Your task to perform on an android device: I want to make a pineapple cake, and baking it will take 10 minutes. My beautiful, tasty cake will be ready in ten minutes. So I would like to set a 10-minute timer
Image 0: 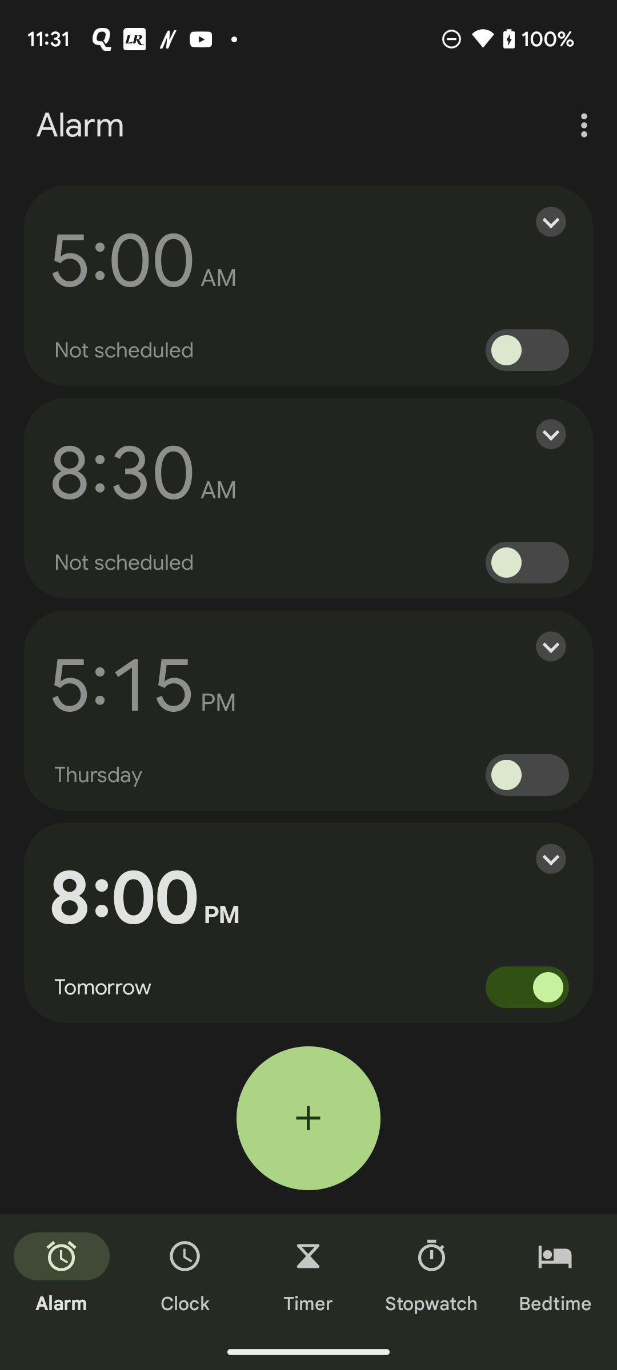
Click on the Timer icon at the bottom of the screen
Step 0: click (308, 1274)
Image 1: 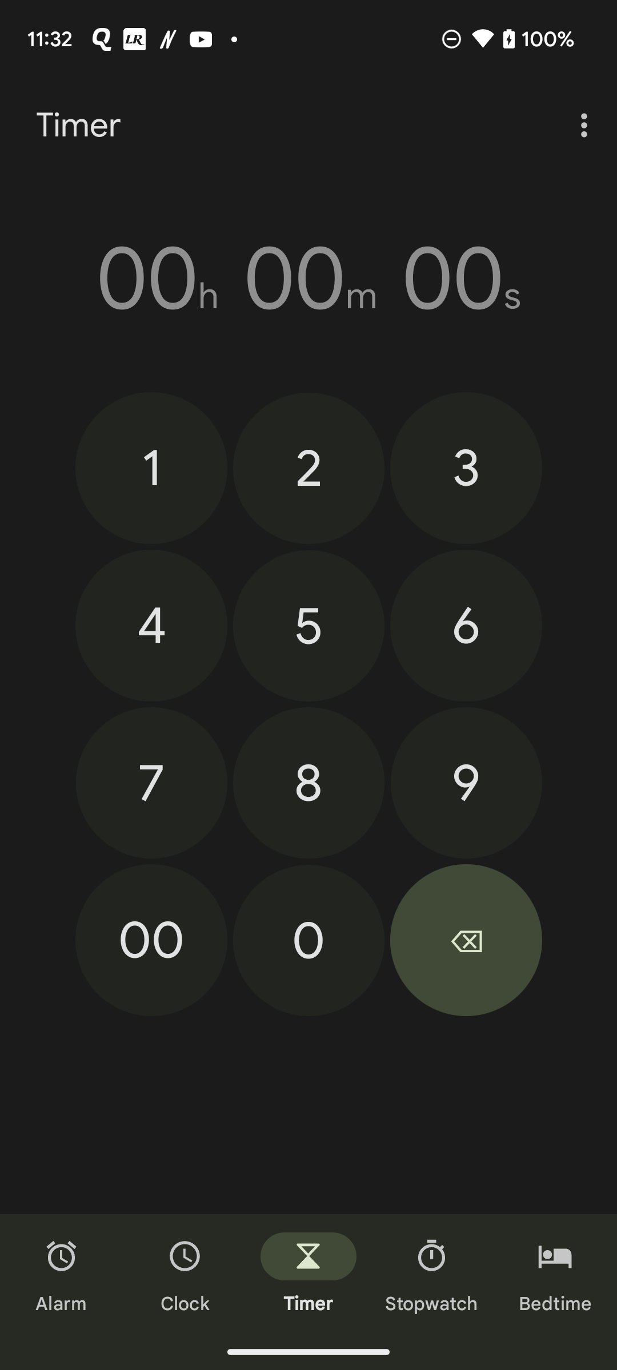
Set a timer of 10 minutes
Step 1: click (145, 476)
Image 2: 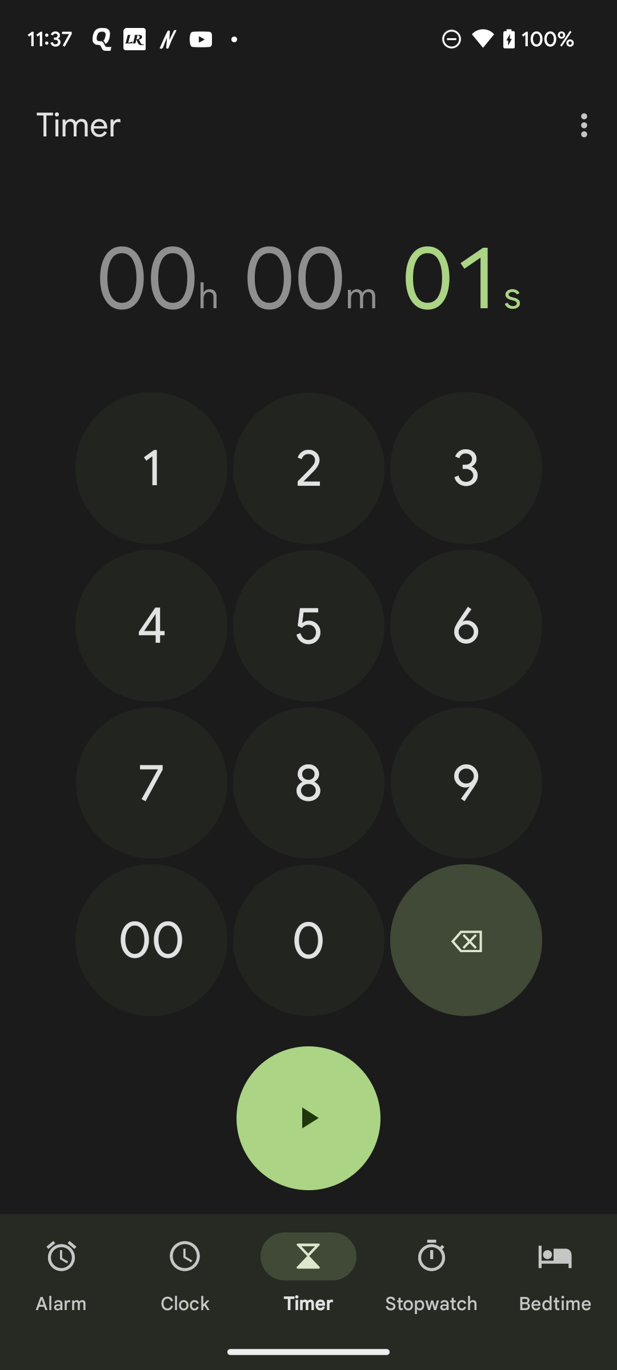
Set a timer of 10 minutes
Step 2: click (312, 961)
Image 3: 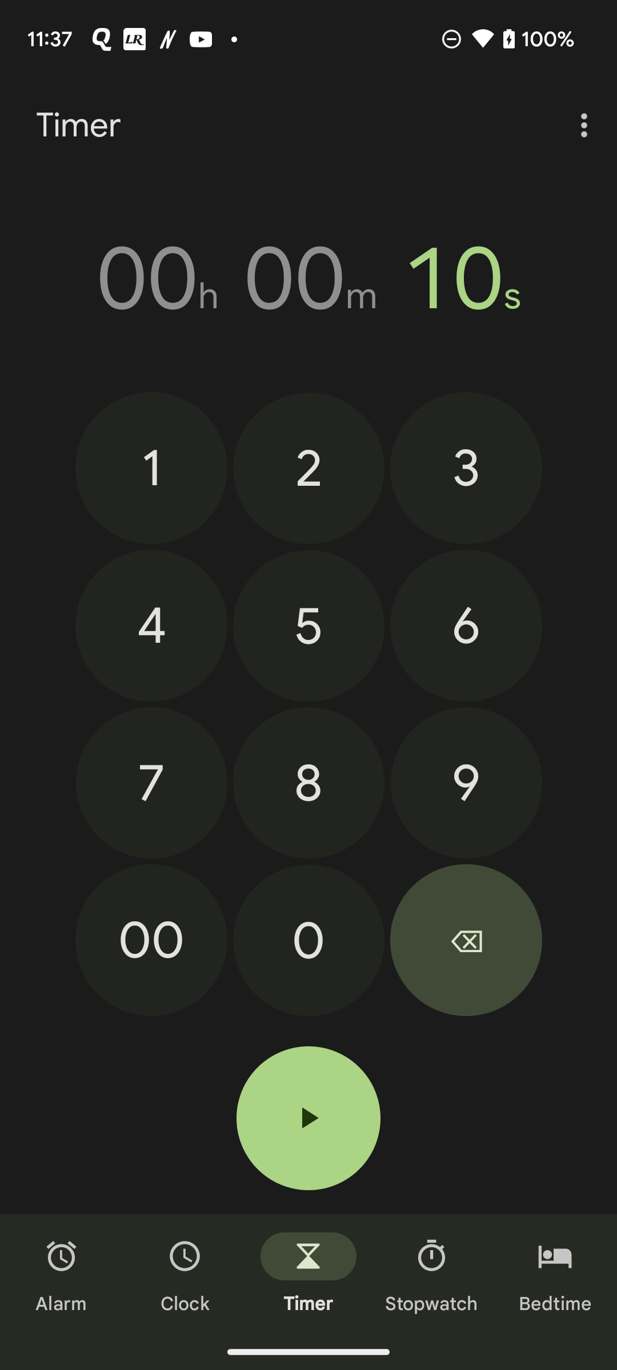
Set a timer of 10 minutes
Step 3: click (334, 944)
Image 4: 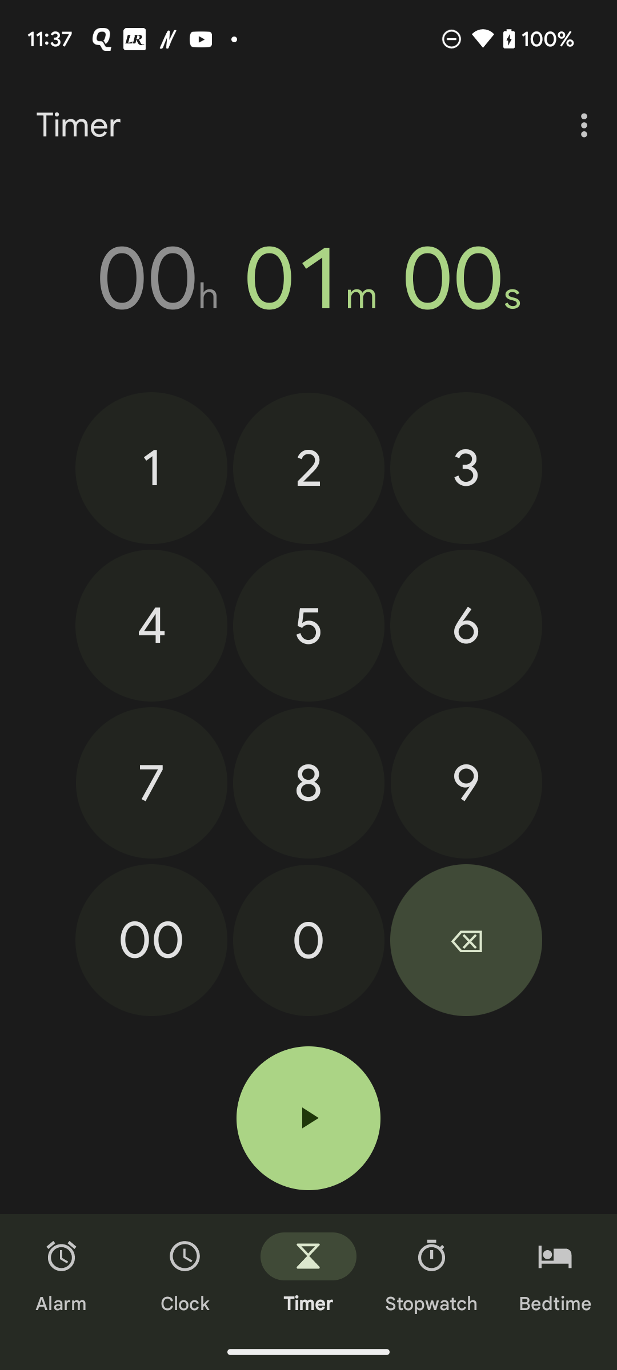
Set a timer of 10 minutes
Step 4: click (306, 961)
Image 5: 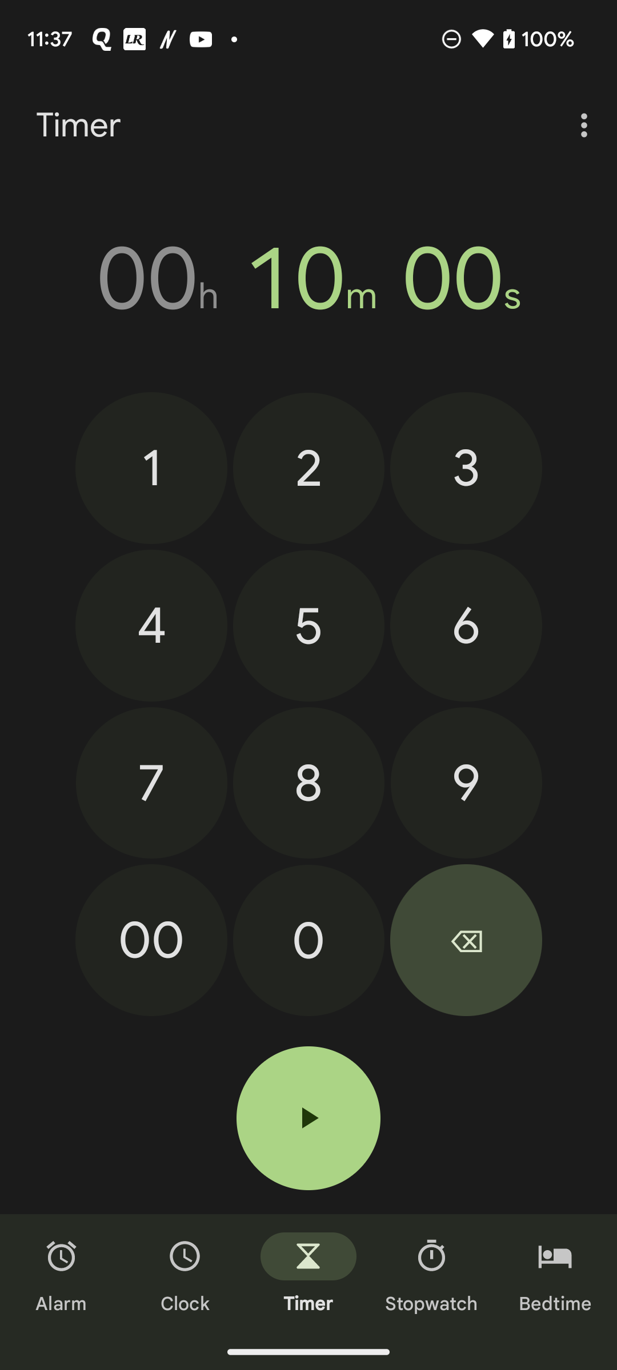
Click on the Play icon 
Step 5: click (308, 1118)